Your task to perform on an android device: I'm looking for a hotel in Seattle for two adults staying in the same room with check-in and check-out dates of October 12, 2023, and October 16, 2023 using the Kayak app. I want to use filters over 4.5 ratings with a minimum of five hotel reviews.
Image 0: 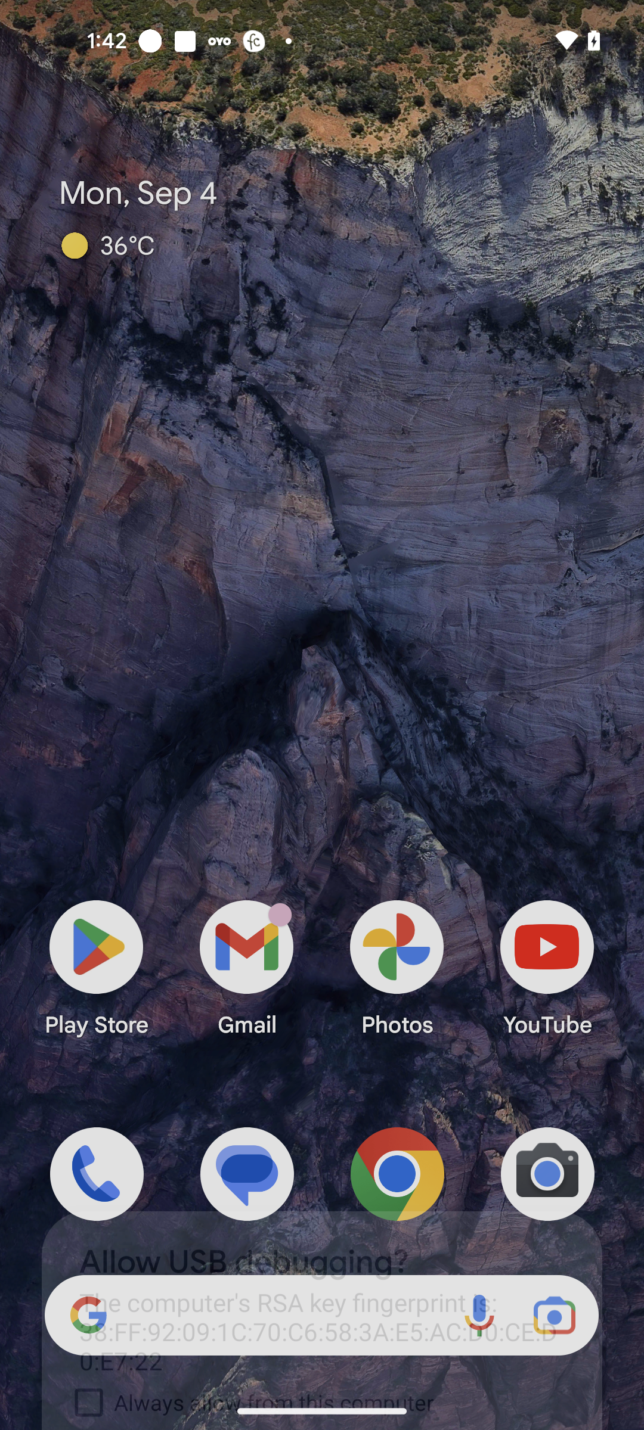
Open Kayak app
Step 0: open app "KAYAK"
Image 2: 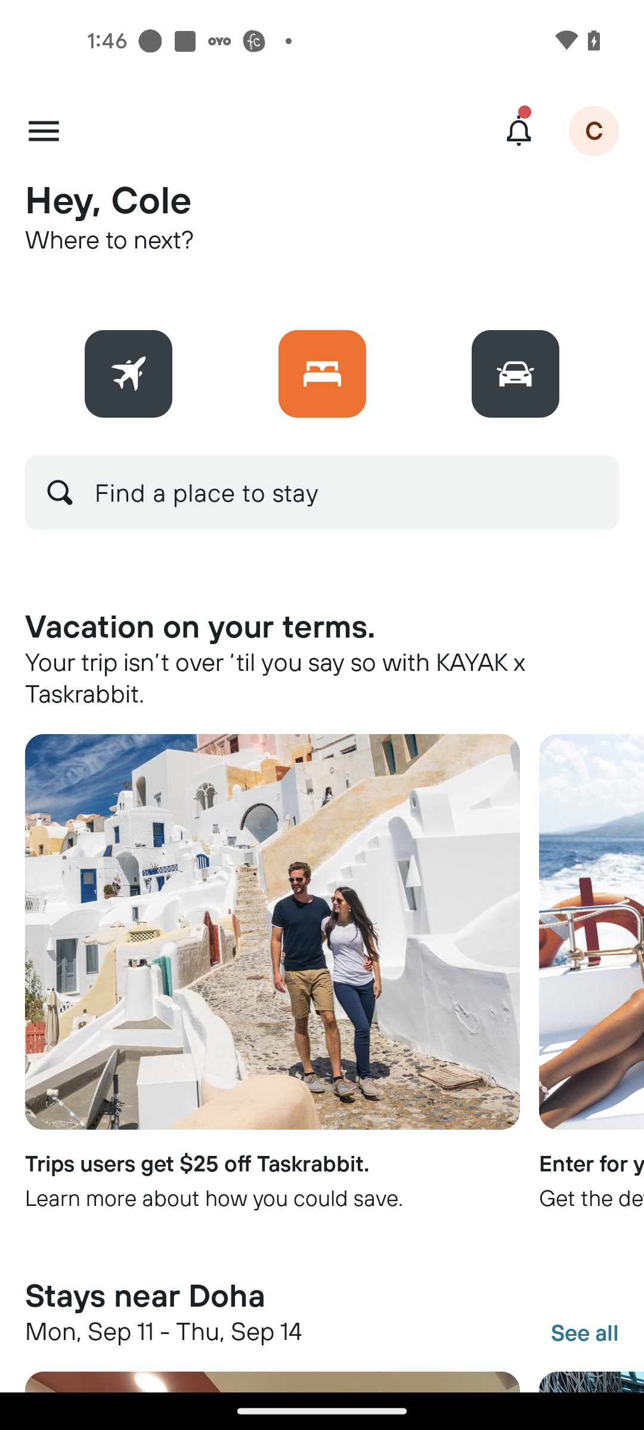
Click on the search bar
Step 2: click (206, 492)
Image 3: 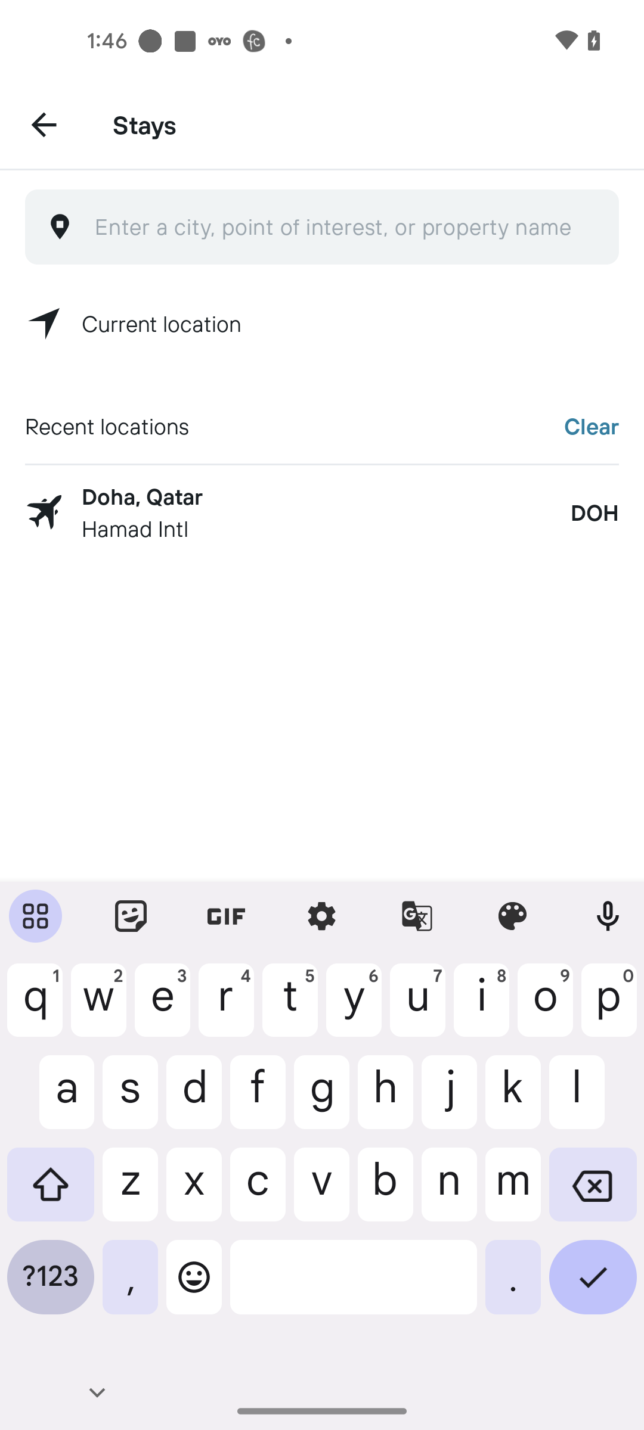
Search for Seattle city
Step 3: type "Seattle"
Image 6: 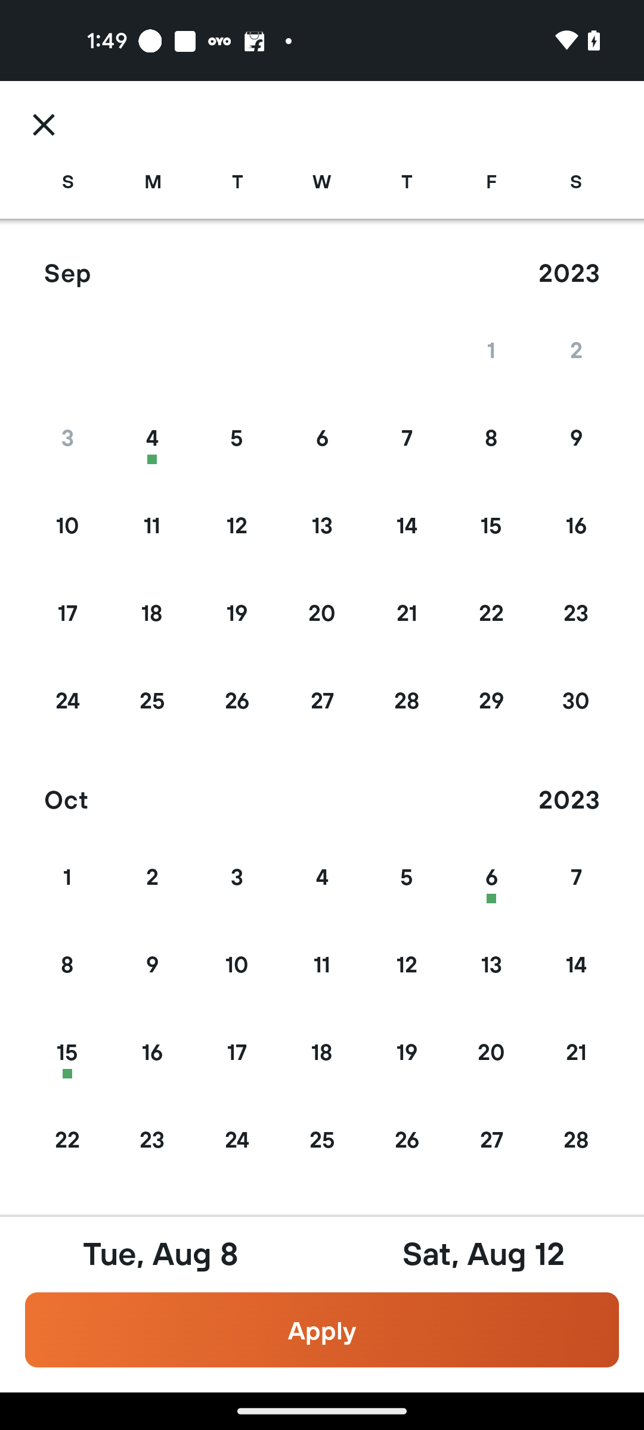
Select the Departure date as October 12, 2023.
Step 6: click (407, 964)
Image 7: 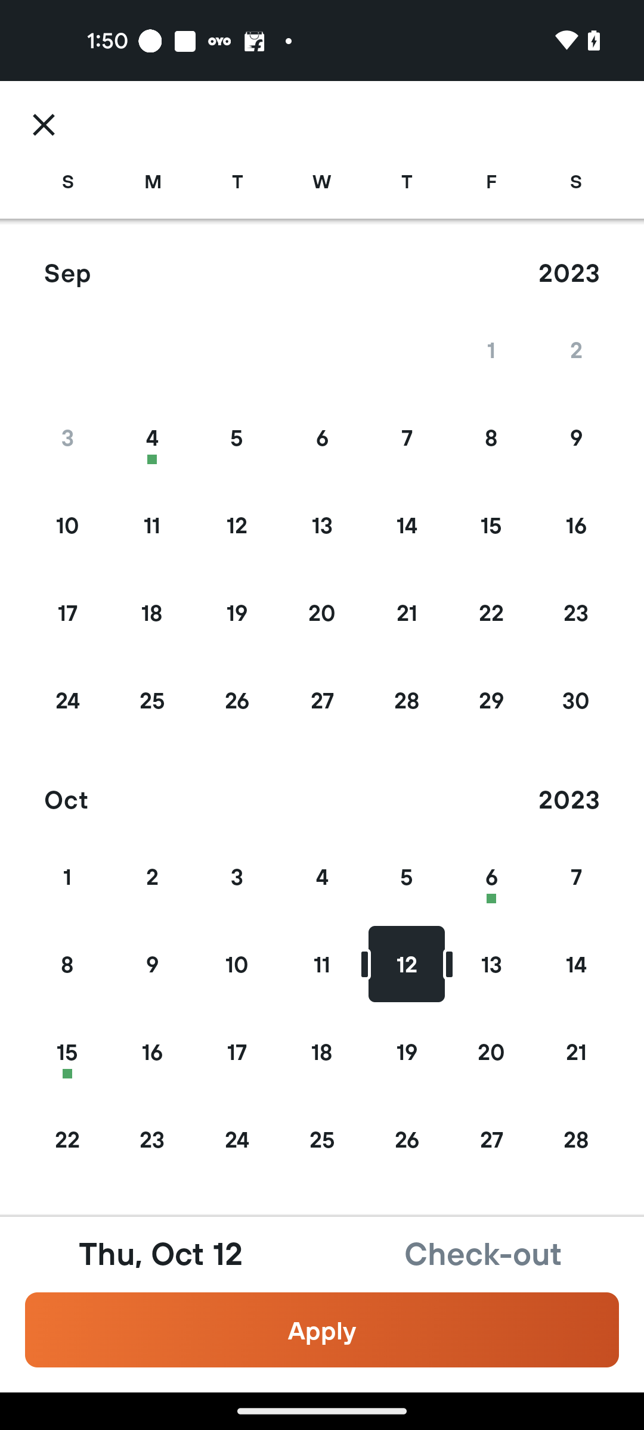
Select the Returning date as October 16, 2023.
Step 7: click (151, 1051)
Image 8: 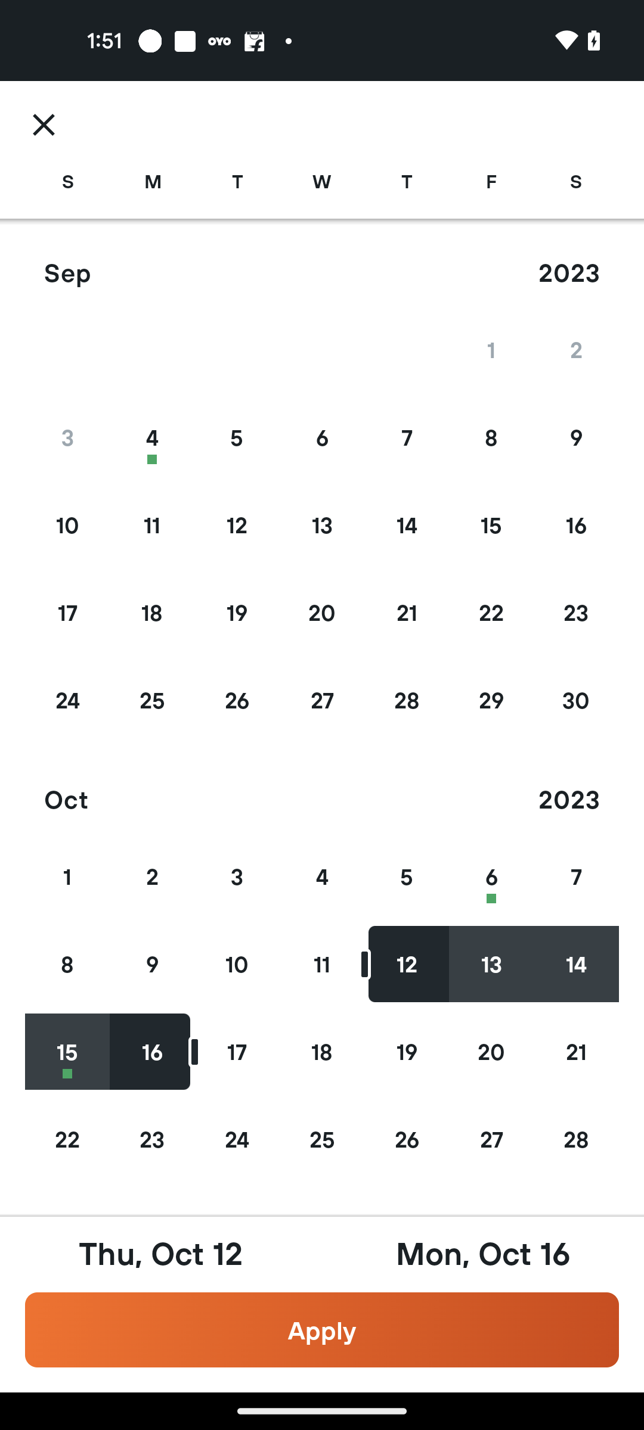
Click on the Apply button
Step 8: click (322, 1330)
Image 9: 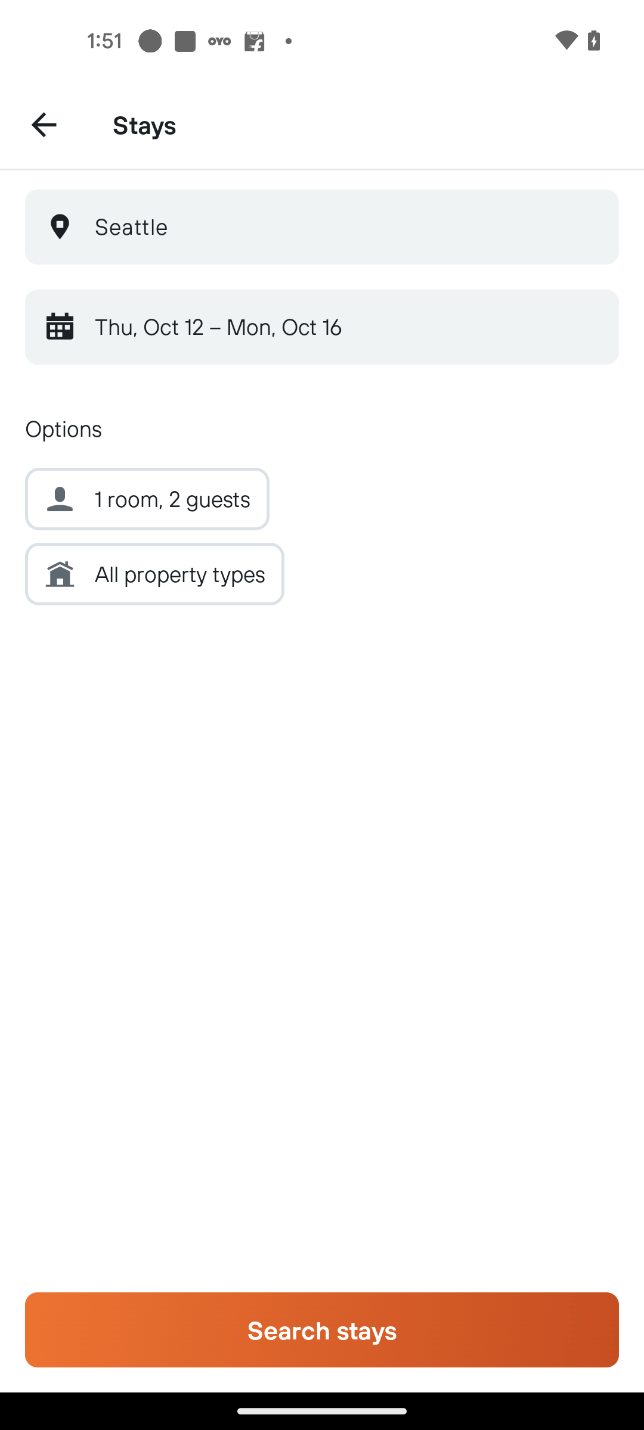
Click on the Search Stays button
Step 9: click (322, 1330)
Image 10: 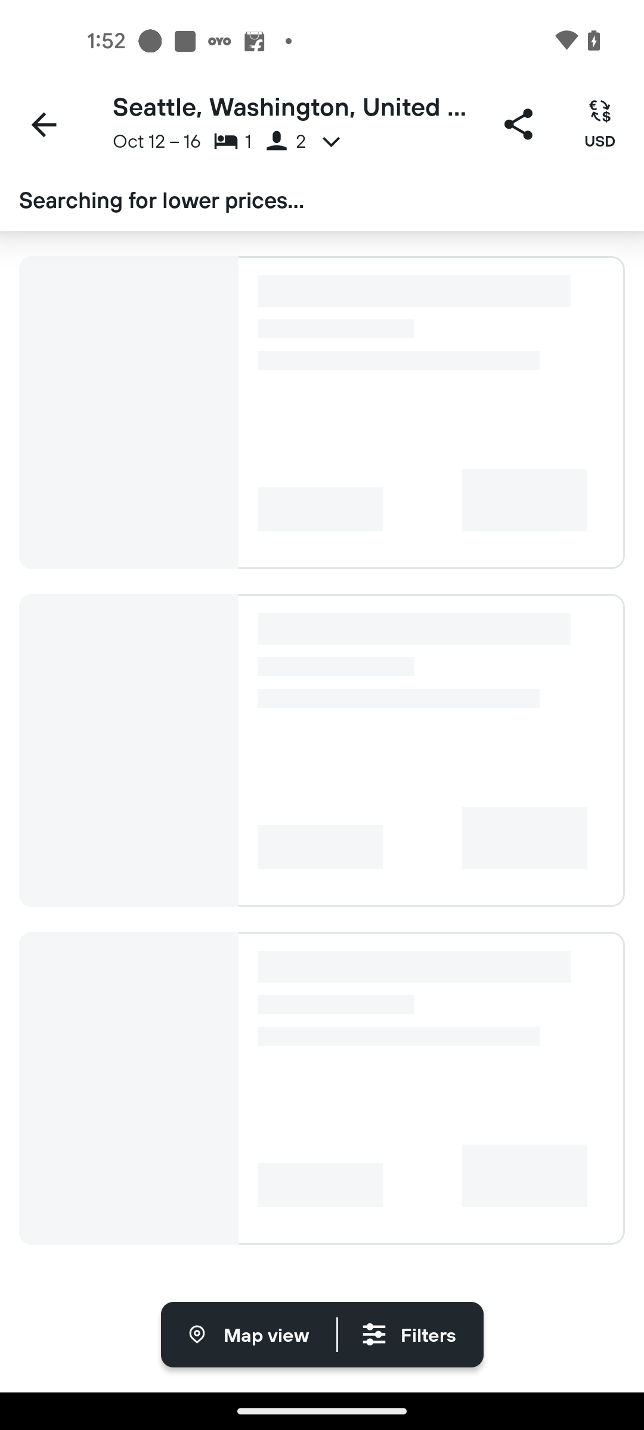
Click on the Search Stays button
Step 10: wait
Image 11: 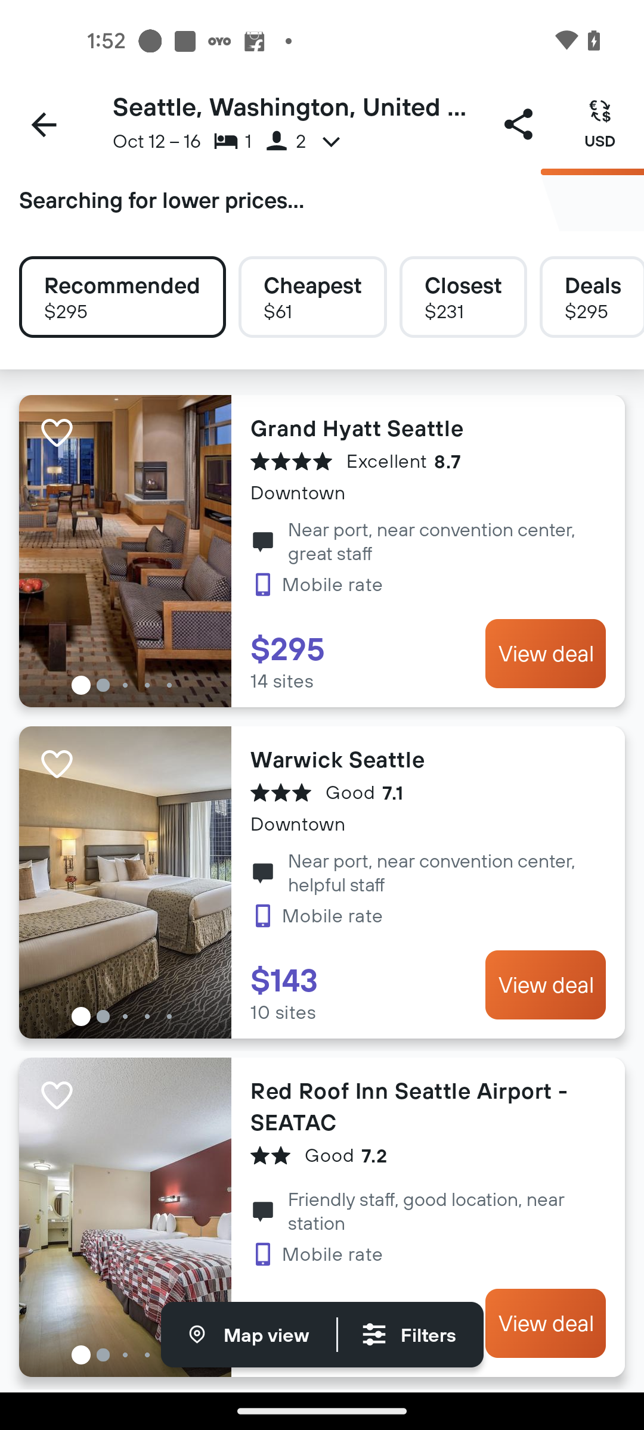
Click on the Filters icon at the bottom of the screen
Step 11: click (361, 1318)
Image 12: 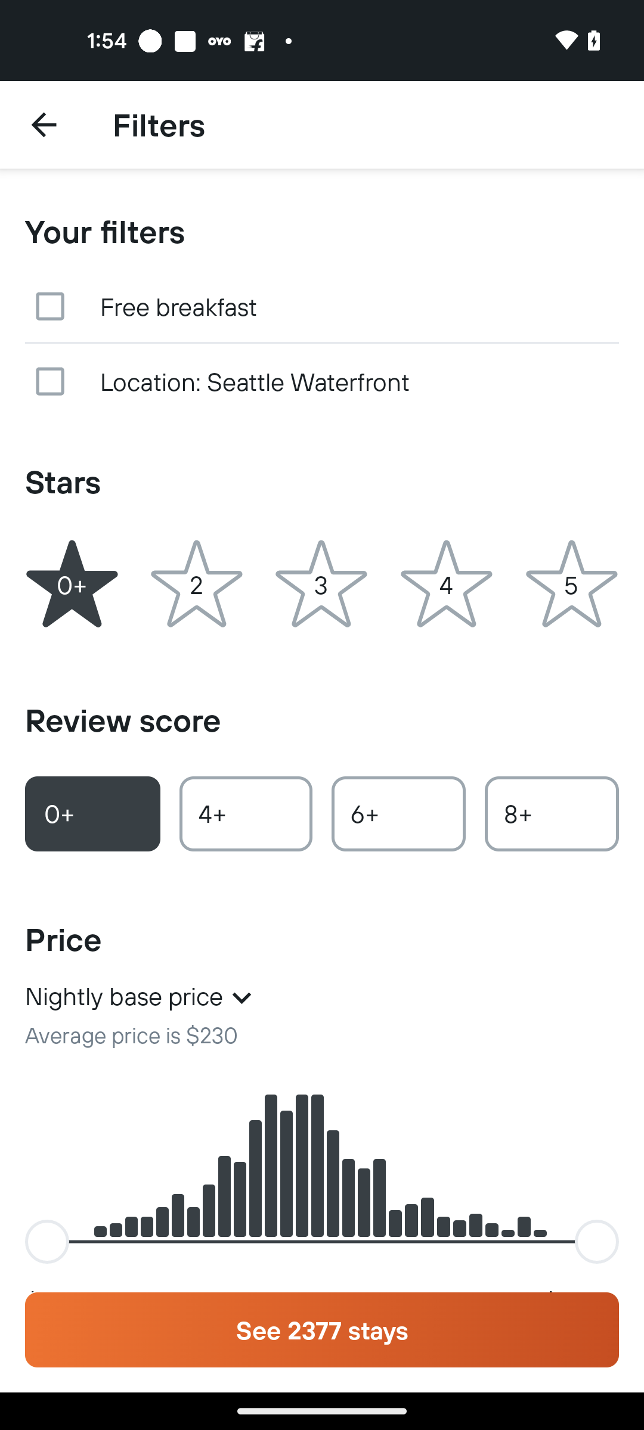
Click on the 5 star
Step 12: click (322, 585)
Image 13: 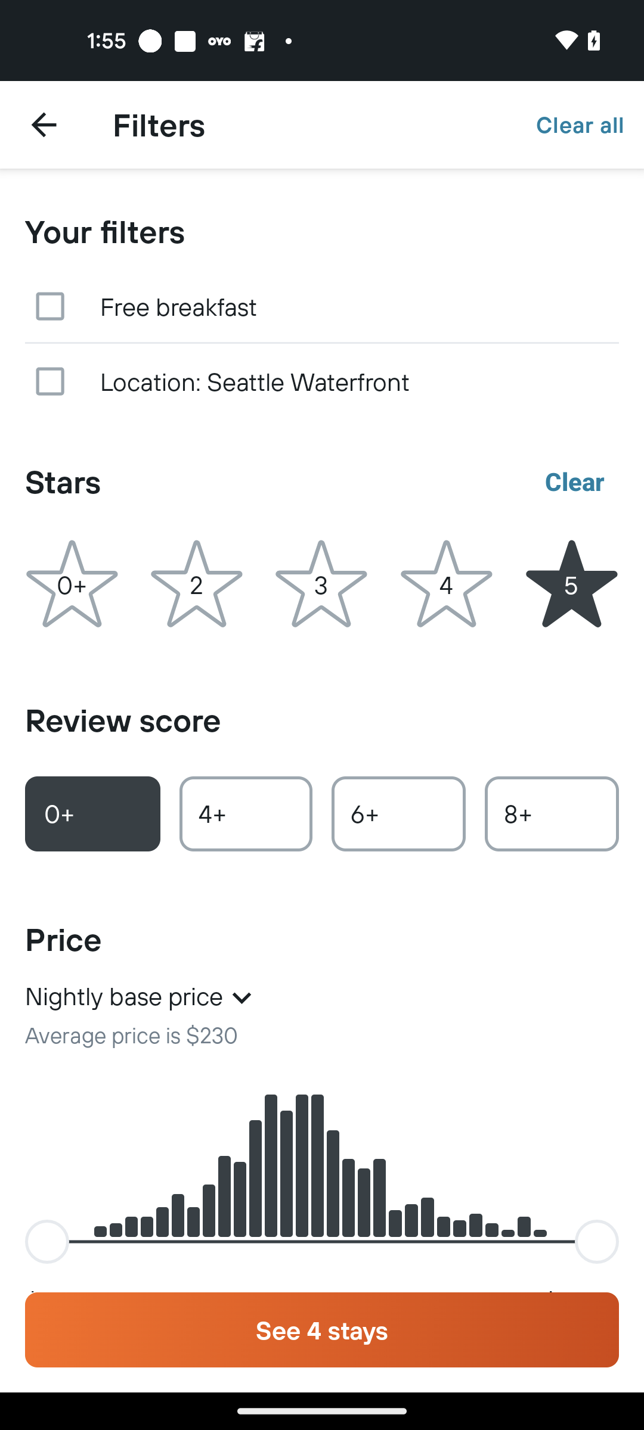
select the 6+ option for reviews score
Step 13: click (410, 820)
Image 14: 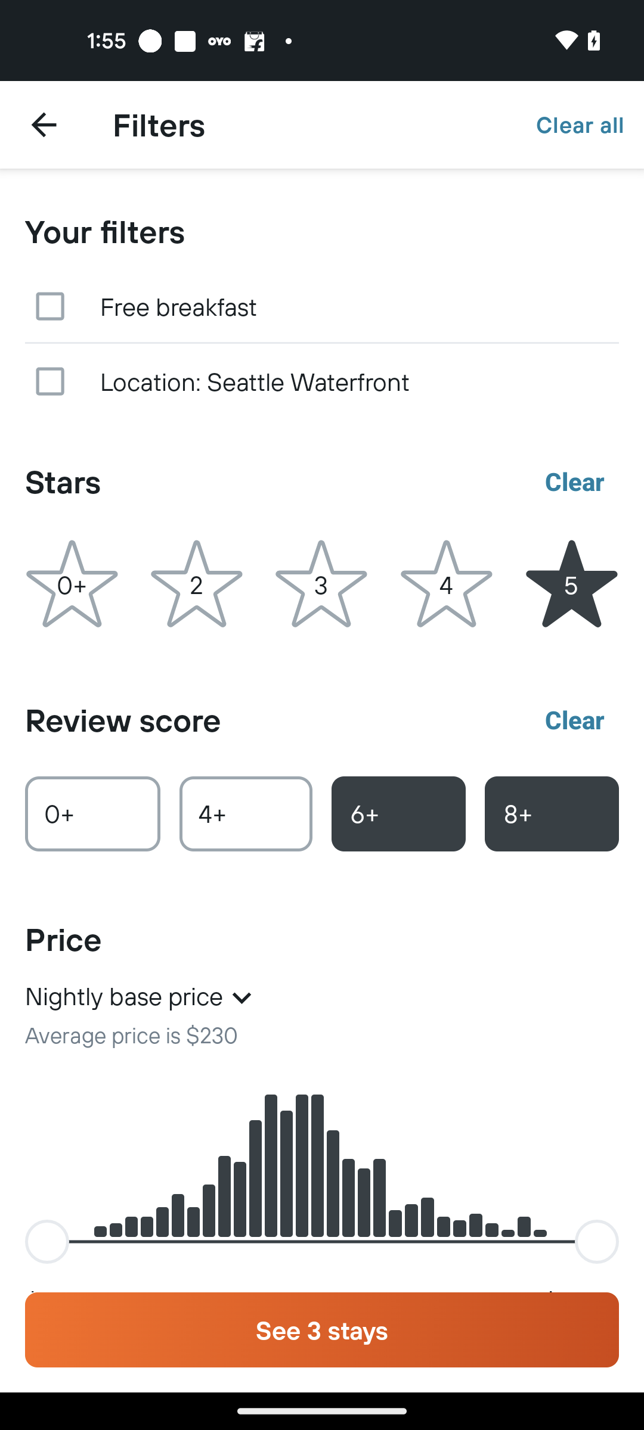
Click on the See 3 stays button
Step 14: click (322, 1330)